Your task to perform on an android device: My kitchen's refrigerator has become faulty and old-fashioned, therefore I'm currently using the Amazon app to search for a new Samsung refrigerator
Image 0: 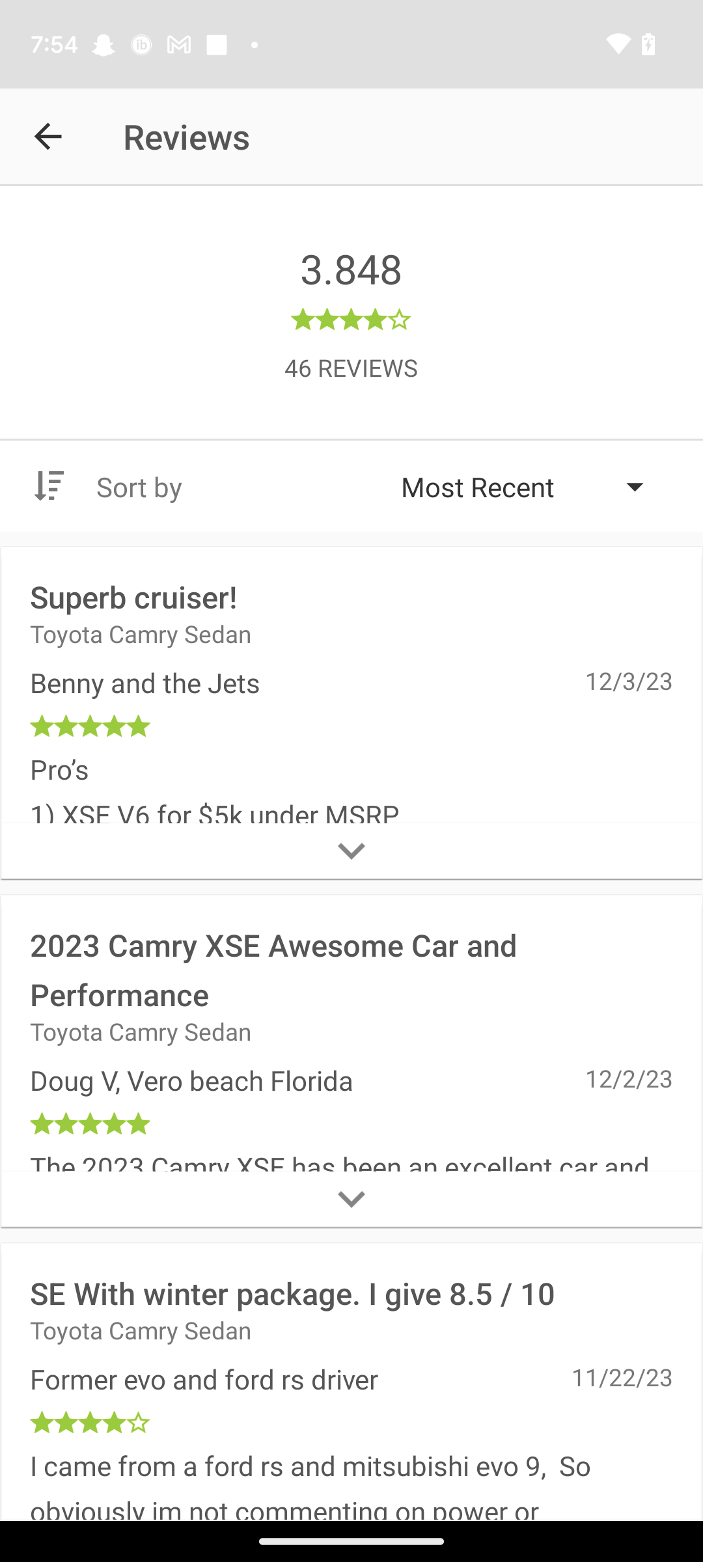
Open the Amazon app
Step 0: open app "Amazon"
Image 1: 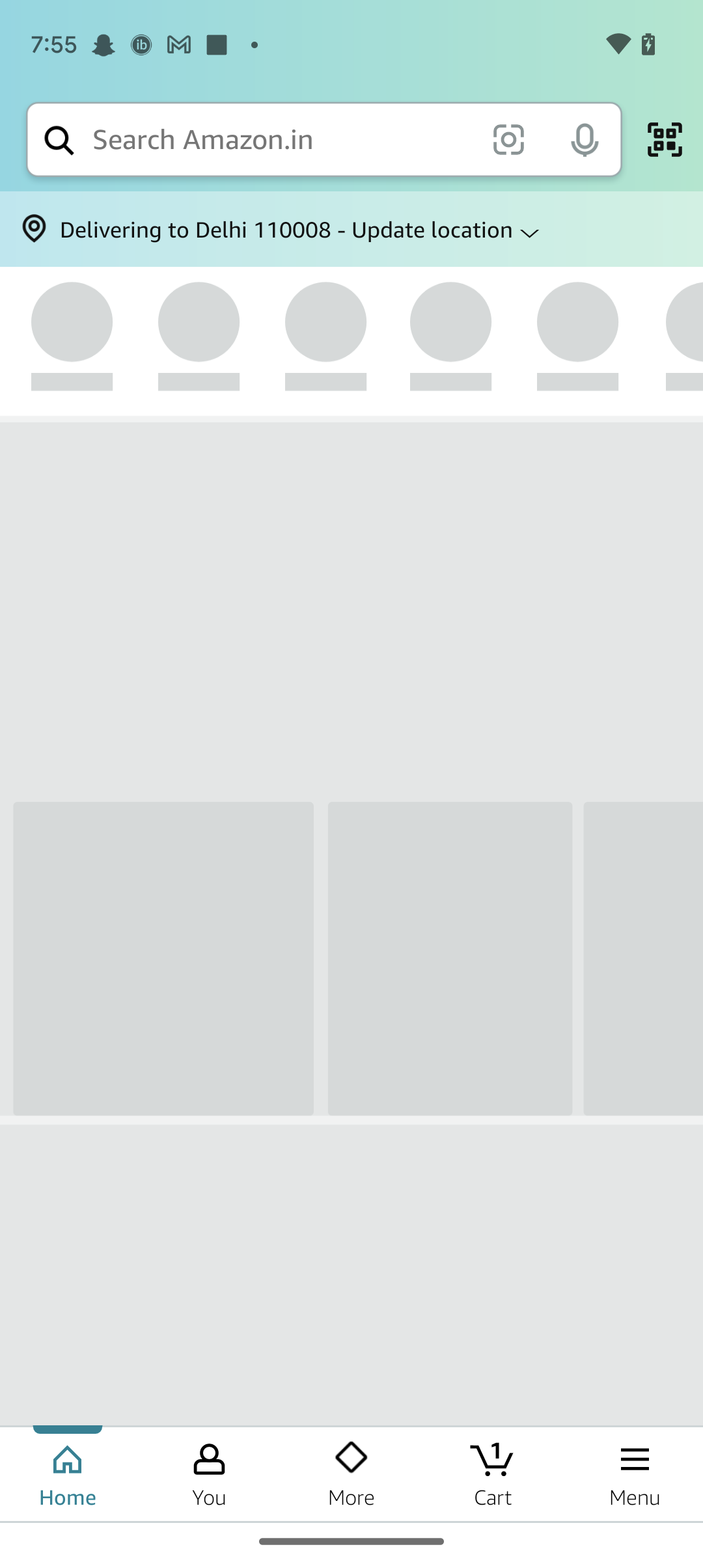
Open the Amazon app
Step 1: wait
Image 2: 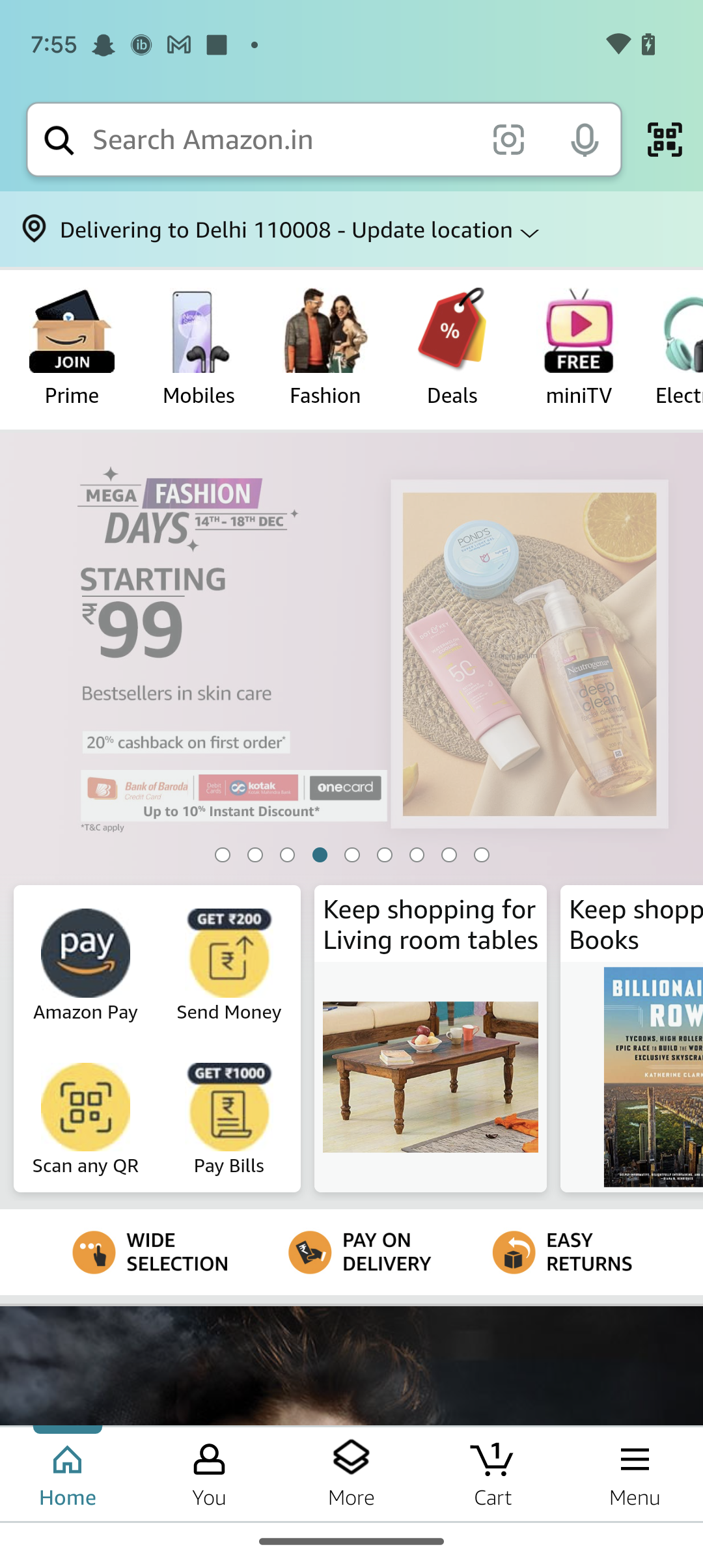
Click on the search icon
Step 2: click (58, 139)
Image 3: 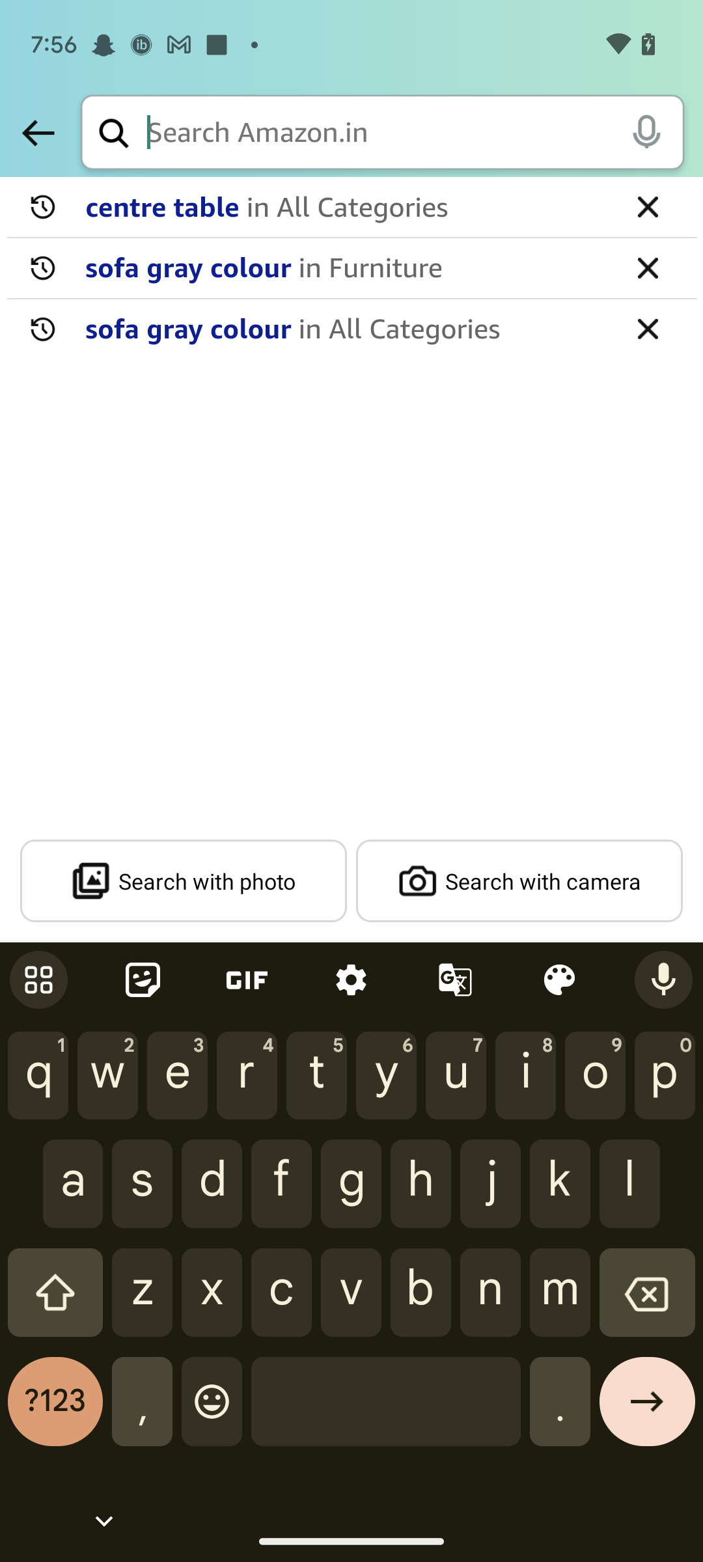
Type Samsung refrigerator in search bar
Step 3: type "Samsung refrigerator"
Image 4: 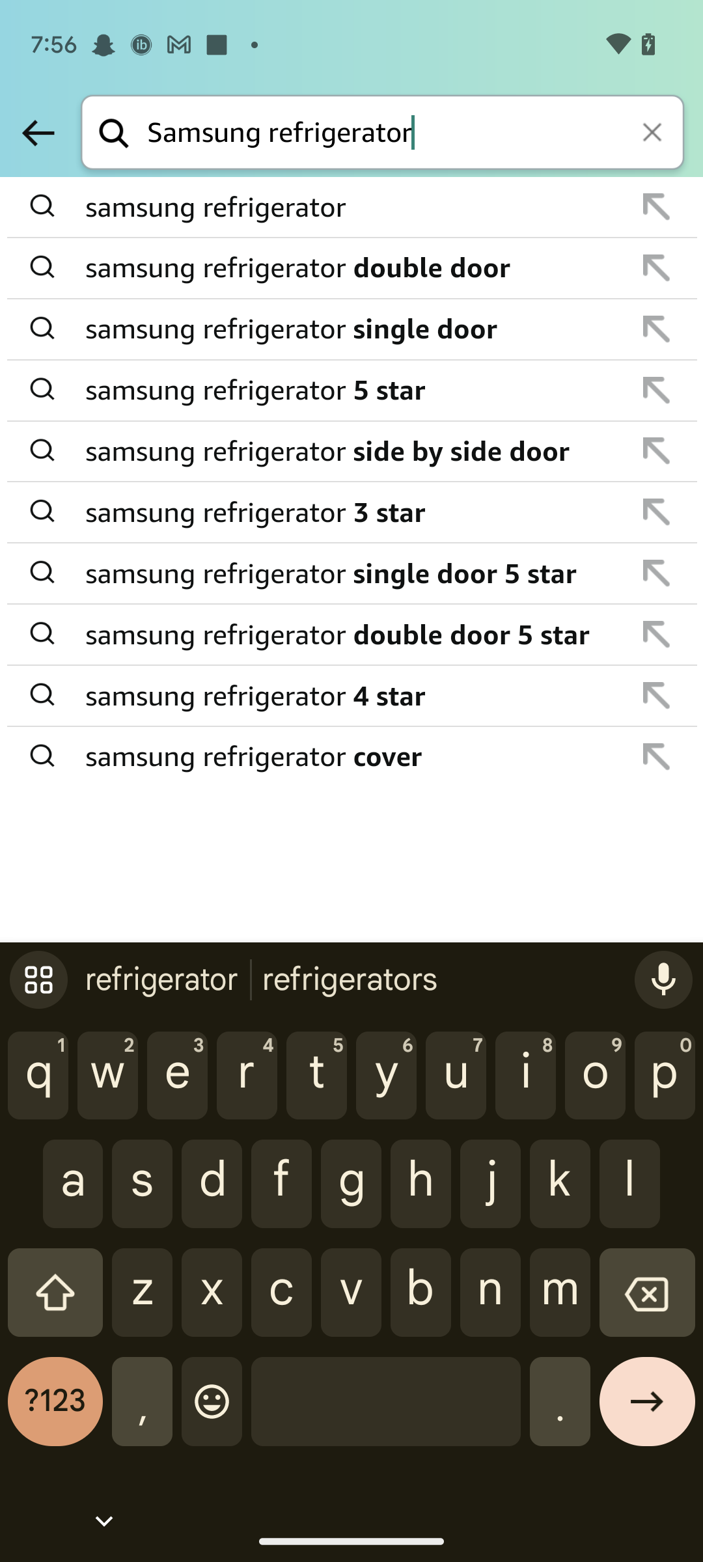
Click on the right arrow key 
Step 4: click (647, 1412)
Image 6: 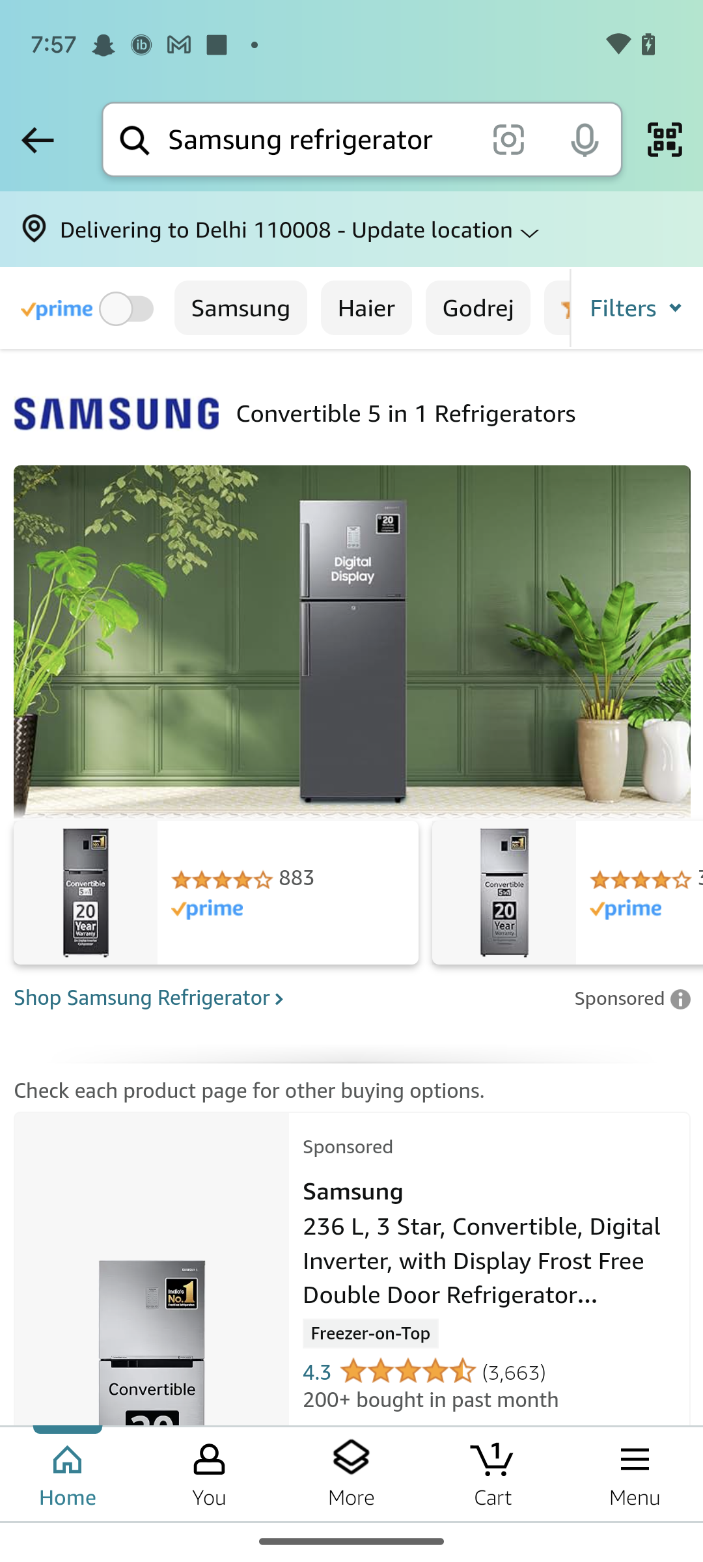
Click on the236 L Samsung refrigerator
Step 6: click (152, 1306)